Your task to perform on an android device: Open Grubhub app, Enter zipcode 98101 and search for Ihop, gluten free restaurants
Image 0: 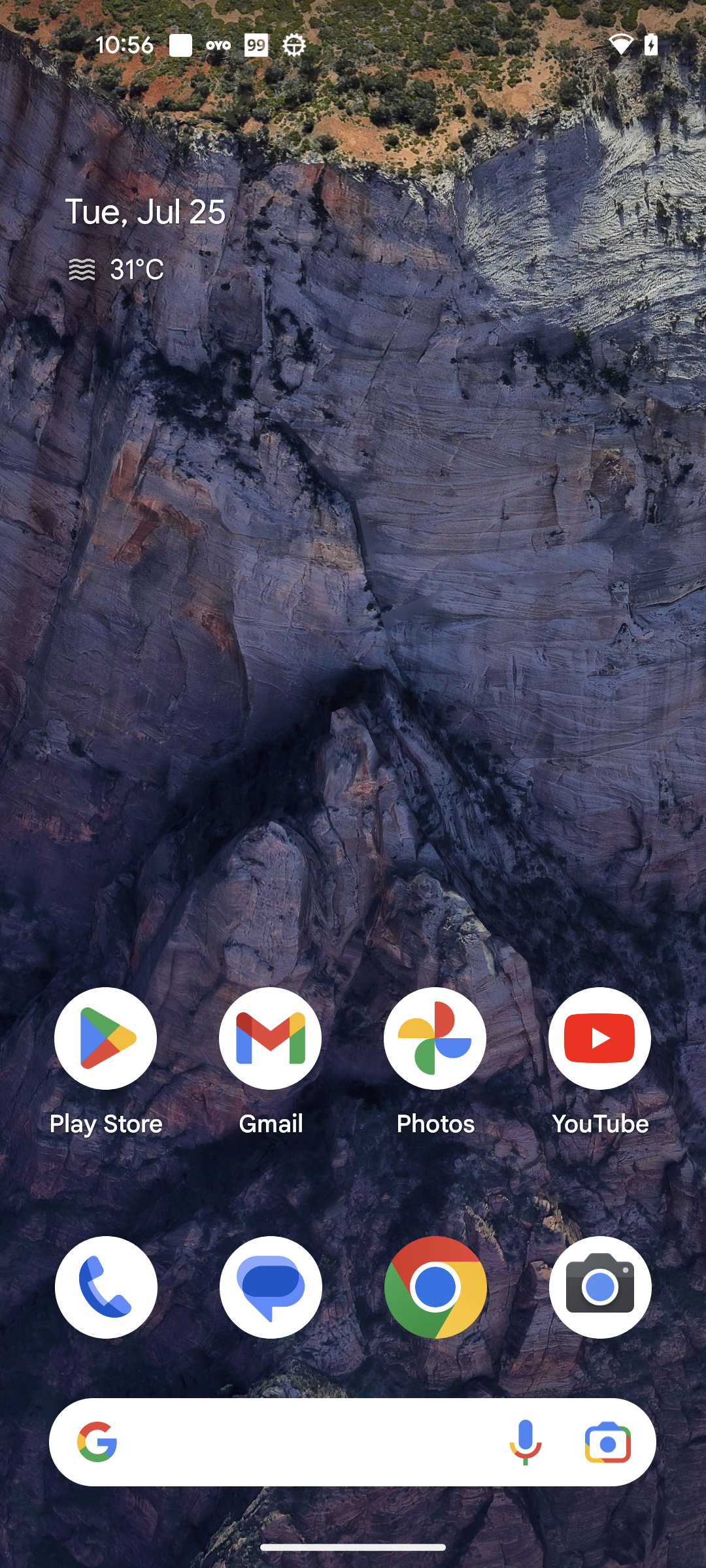
Open Grubhub app
Step 0: open app "Grubhub"
Image 1: 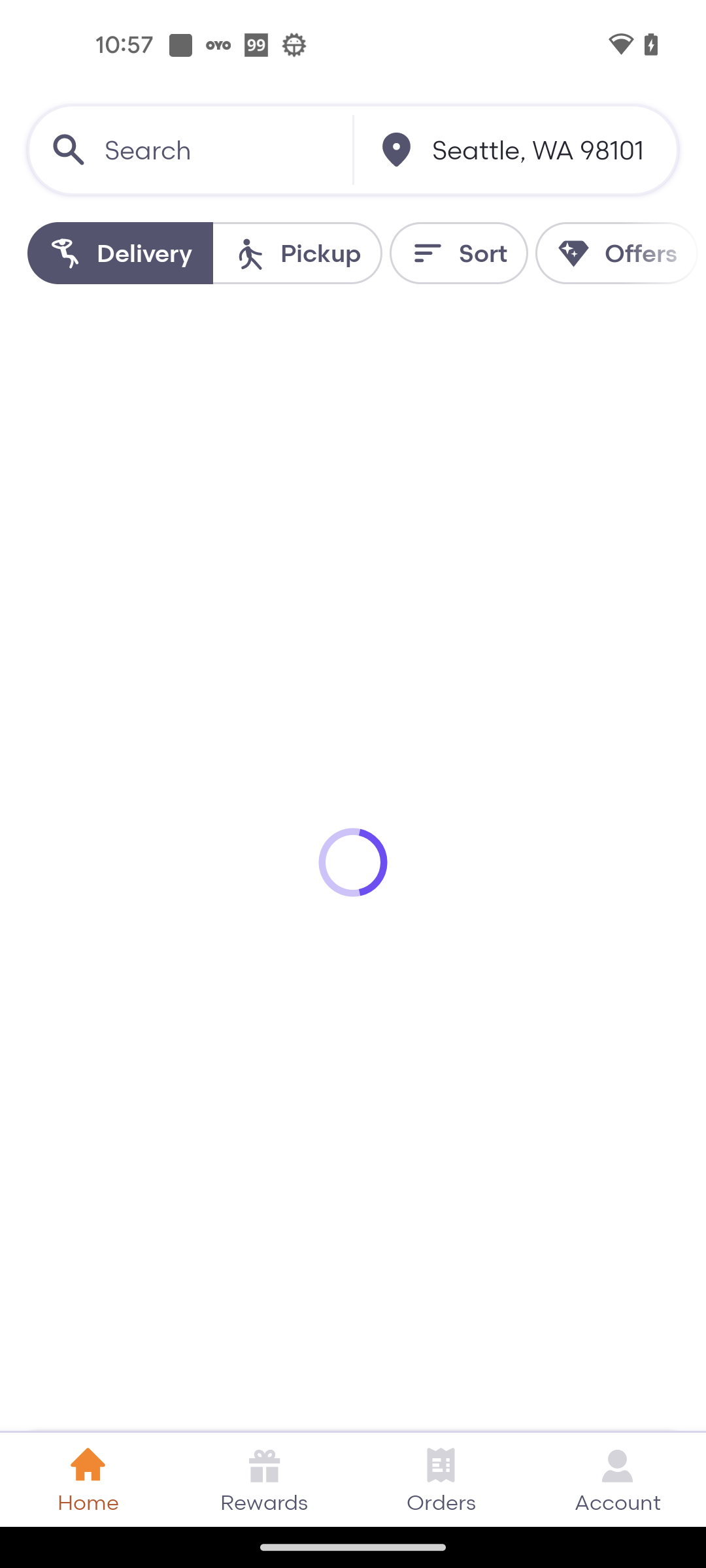
Open Grubhub app
Step 1: wait
Image 2: 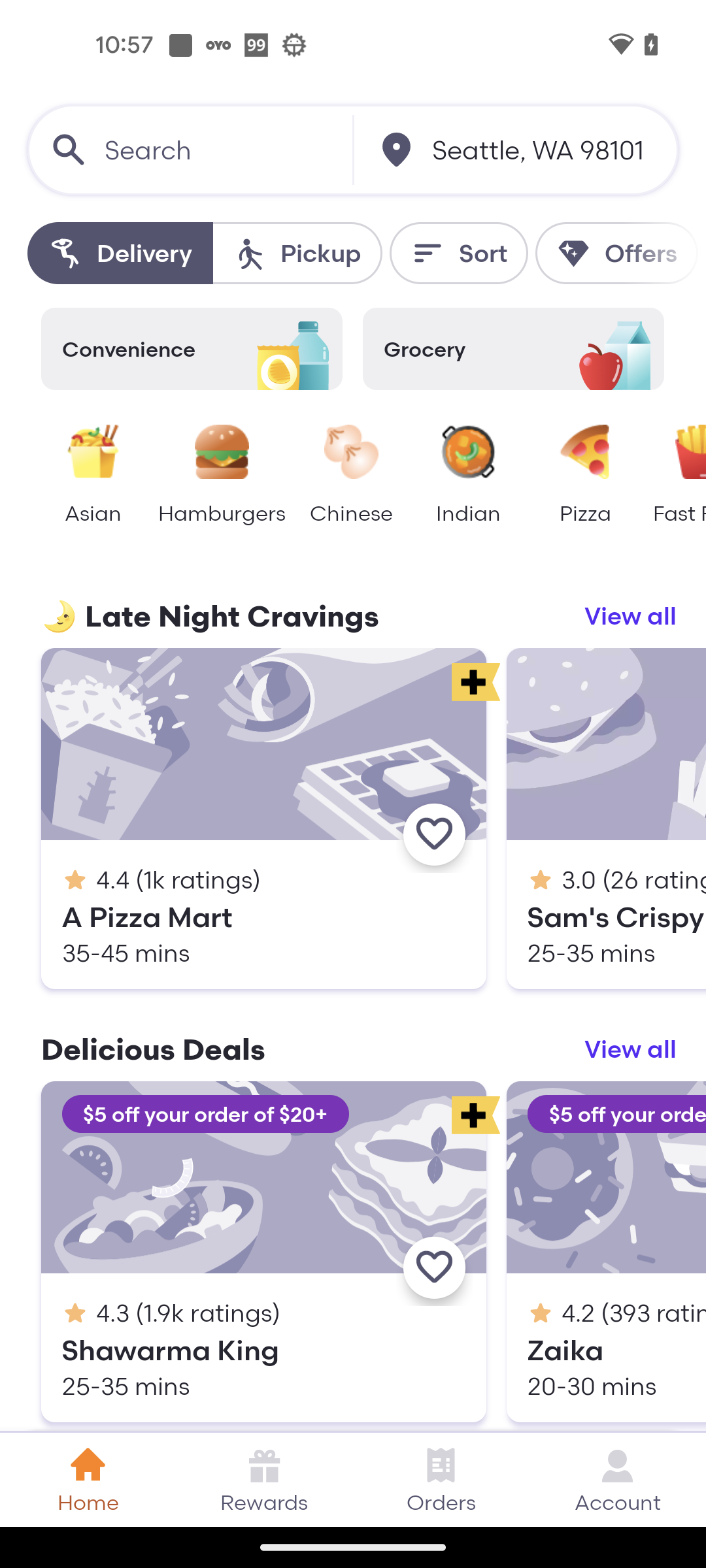
Click on the search bar
Step 2: click (218, 150)
Image 3: 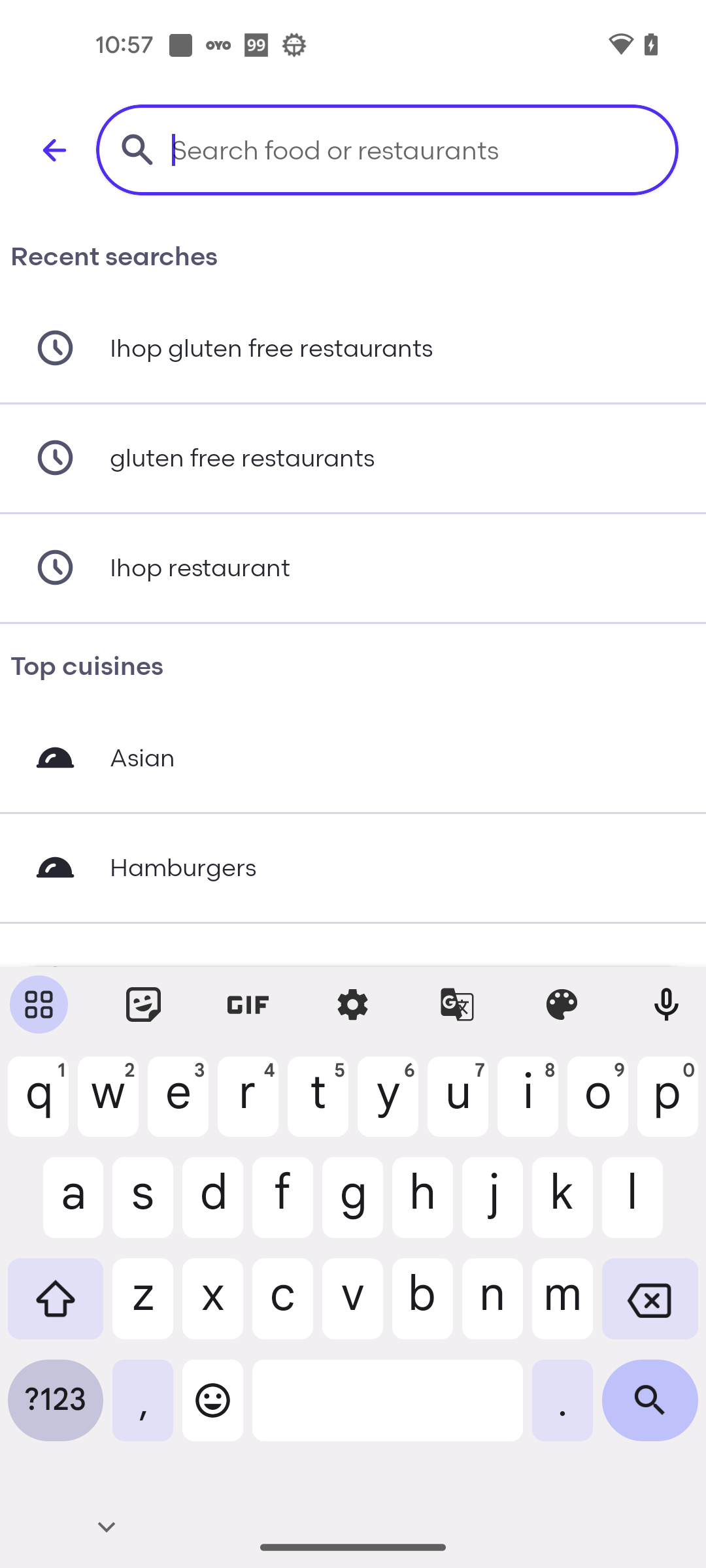
Search for Ihop, Gluten free restaurant
Step 3: type "Ihop restaurant"
Image 5: 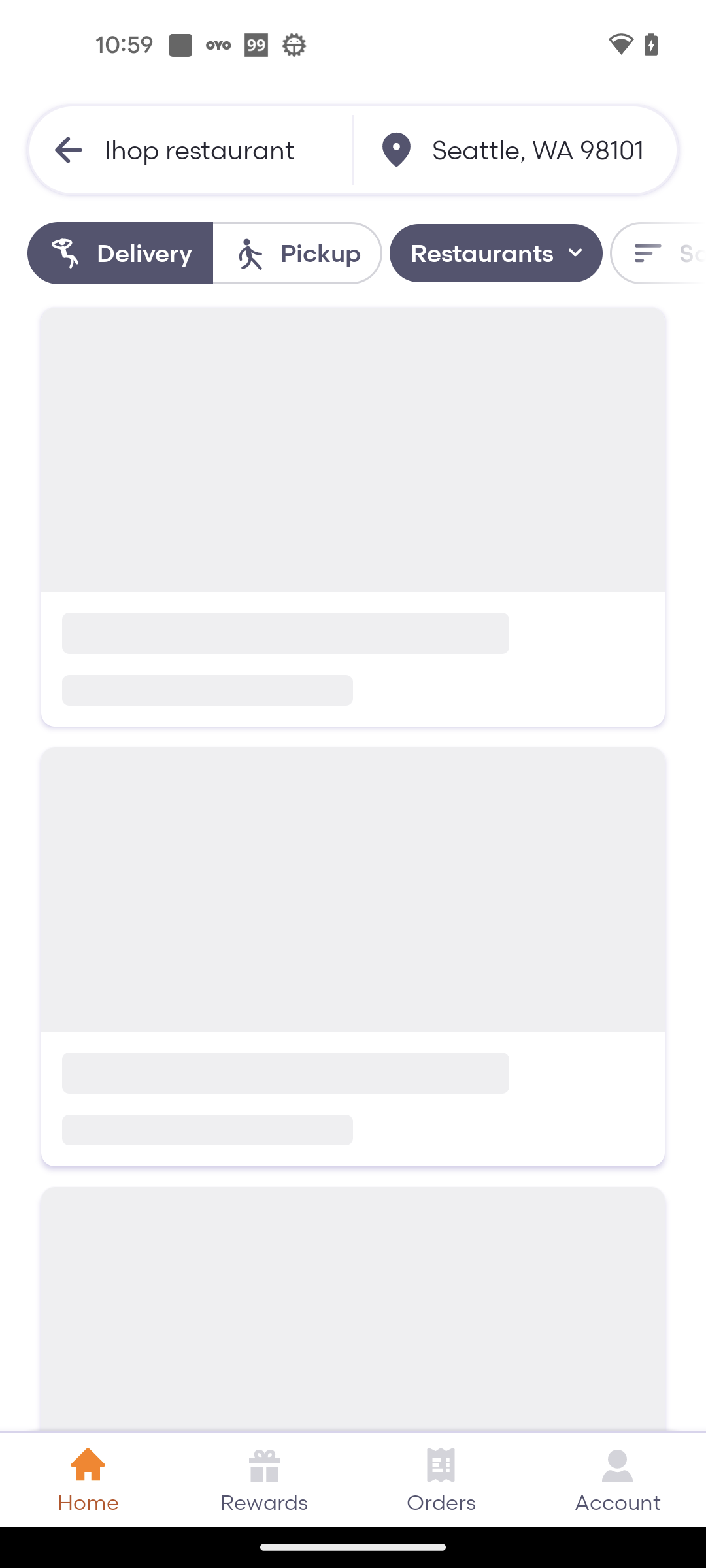
Click on the Search icon at the bottom right corner of the screen
Step 5: wait